Your task to perform on an android device: Start a stopwatch for me so that I may measure the time elapsed in bicycle activities.
Image 0: 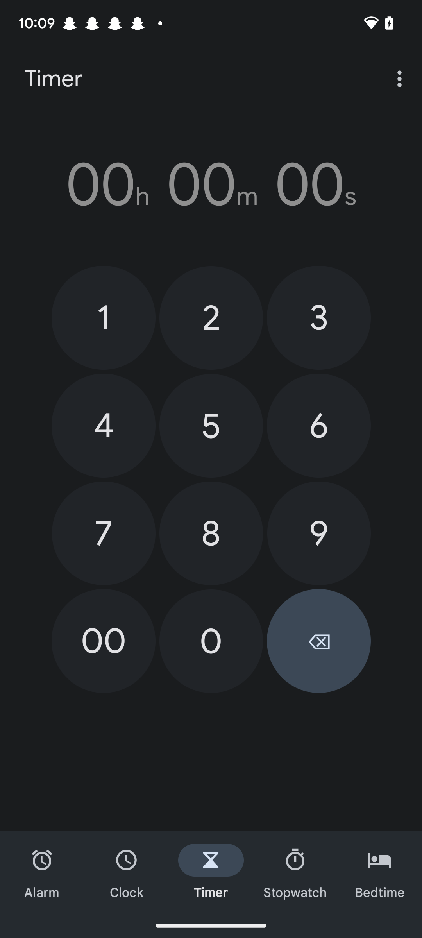
Click on the Stopwatch option at the bottom of the screen.
Step 0: click (295, 872)
Image 1: 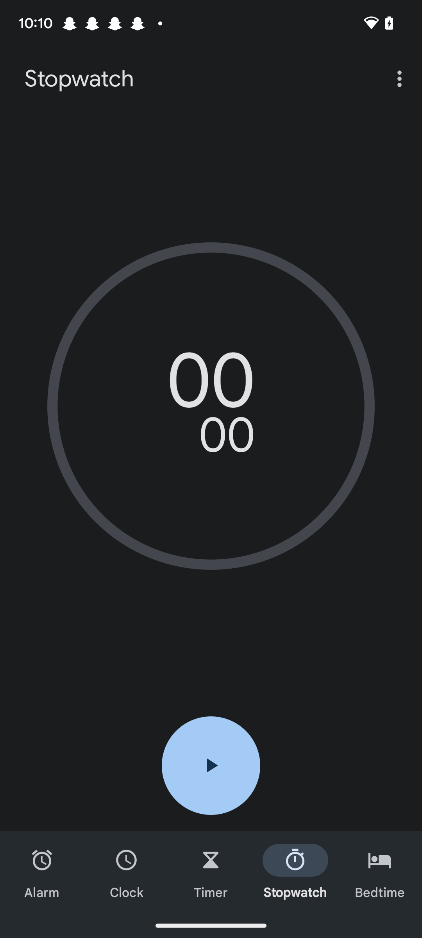
Click on the play button in the middle of the screen.
Step 1: click (211, 765)